Your task to perform on an android device: Practice grammar on the Memrise app.
Image 0: 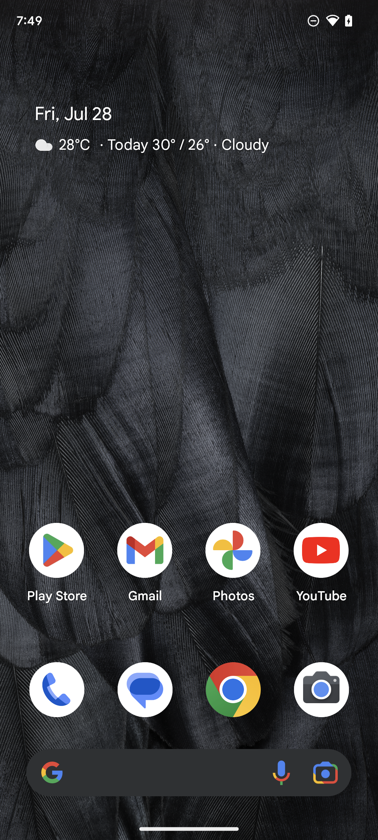
Open the Memrise app.
Step 0: open app "Memrise"
Image 1: 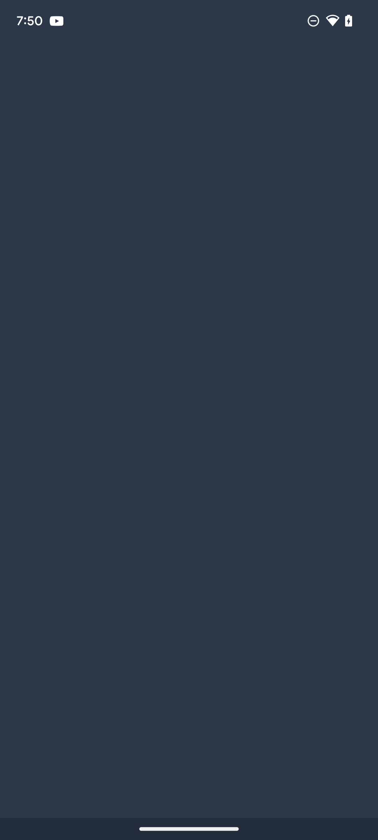
Open the Memrise app.
Step 1: wait
Image 2: 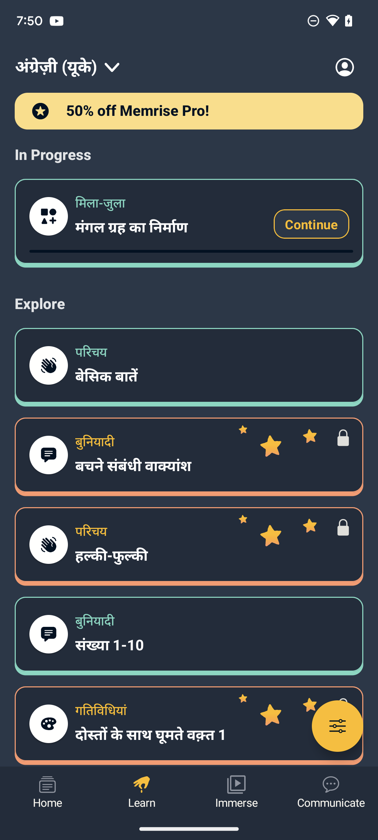
Tap on the communicate icon present at the right bottom corner of the screen.
Step 2: click (331, 784)
Image 3: 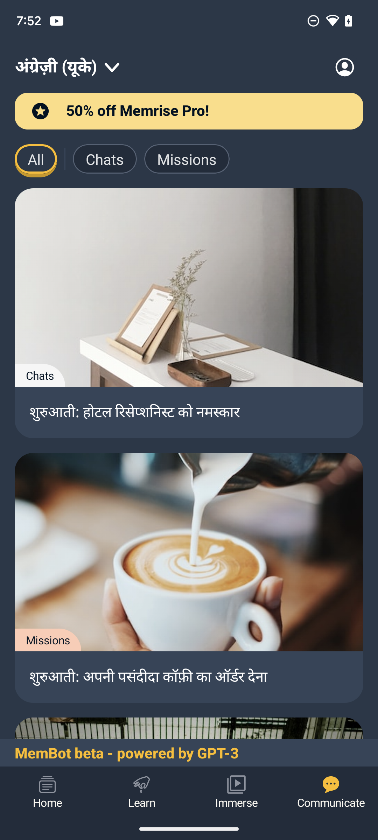
Click on the first image for practice.
Step 3: wait
Image 4: 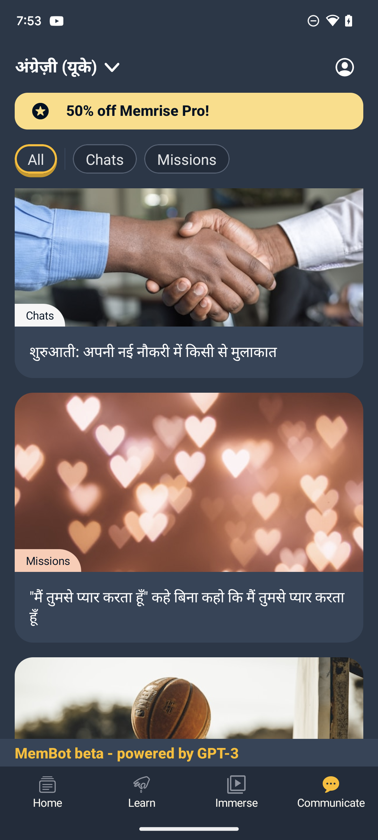
Click on the first image for practice.
Step 4: click (199, 264)
Image 5: 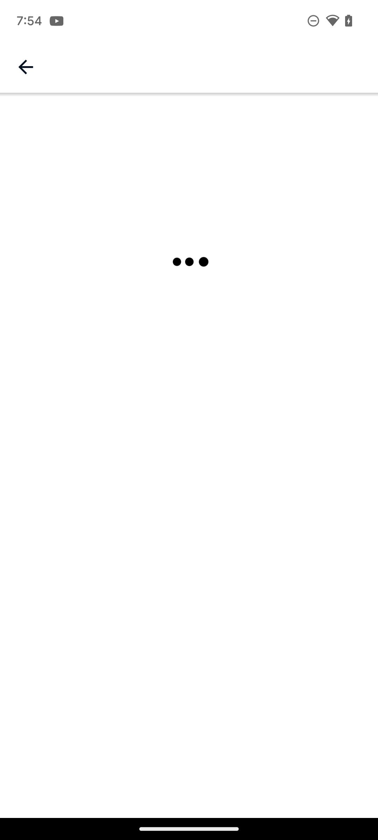
Click on the first image for practice.
Step 5: wait
Image 6: 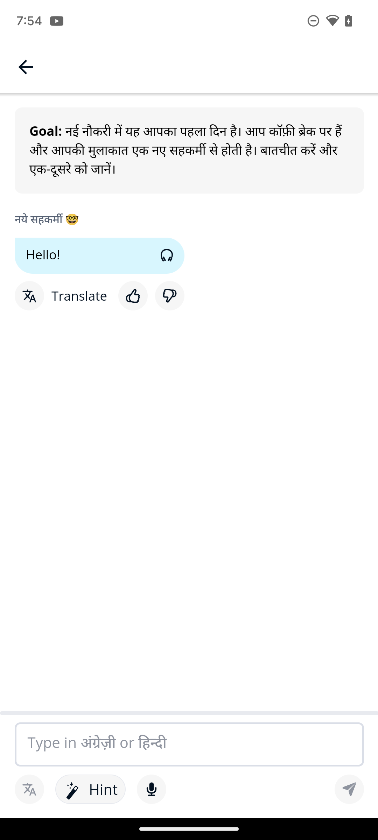
Click on the type present at the lower part of the screen.
Step 6: click (190, 744)
Image 7: 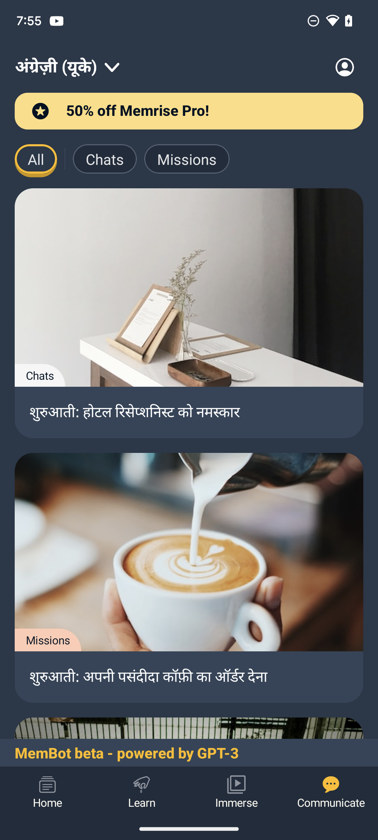
Click on the type present at the lower part of the screen.
Step 7: wait
Image 8: 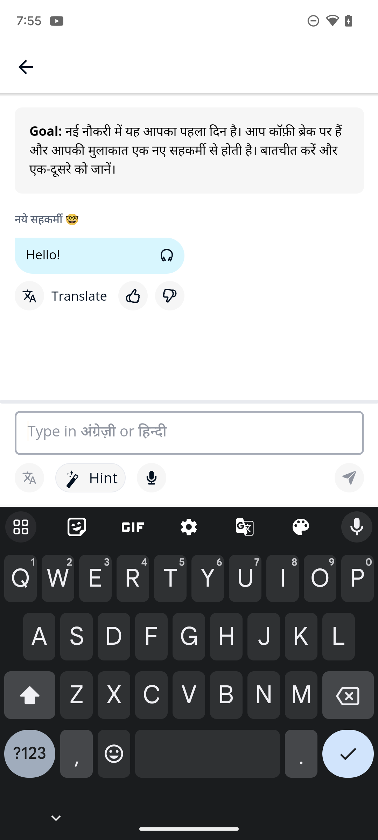
Click on the type present at the lower part of the screen.
Step 8: click (265, 434)
Image 10: 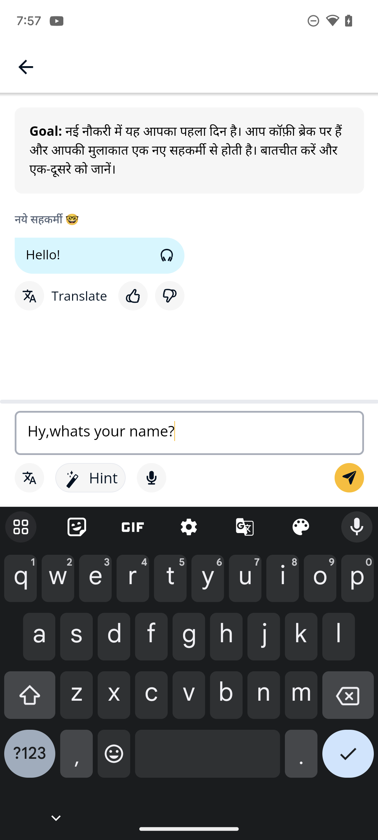
Click on the tick present at the right corner on the screen.
Step 10: click (348, 759)